Your task to perform on an android device: There have been some adjustments due to the marathon starting an hour earlier than scheduled, therefore I need to update the reminder for the Detroit Free Press Marathon in the Reminders app.
Image 0: 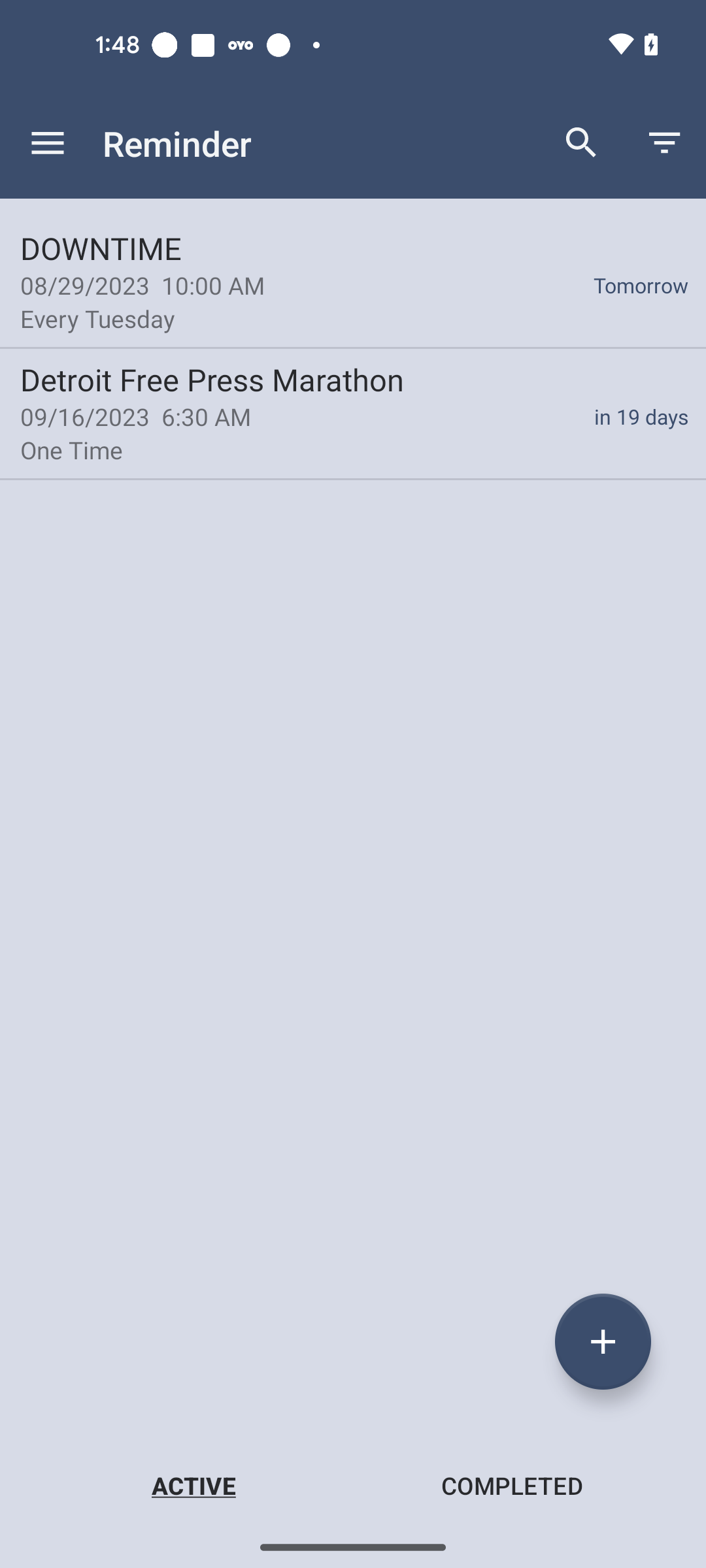
Open the Detroit Free Press Marathon Reminder
Step 0: click (206, 379)
Image 1: 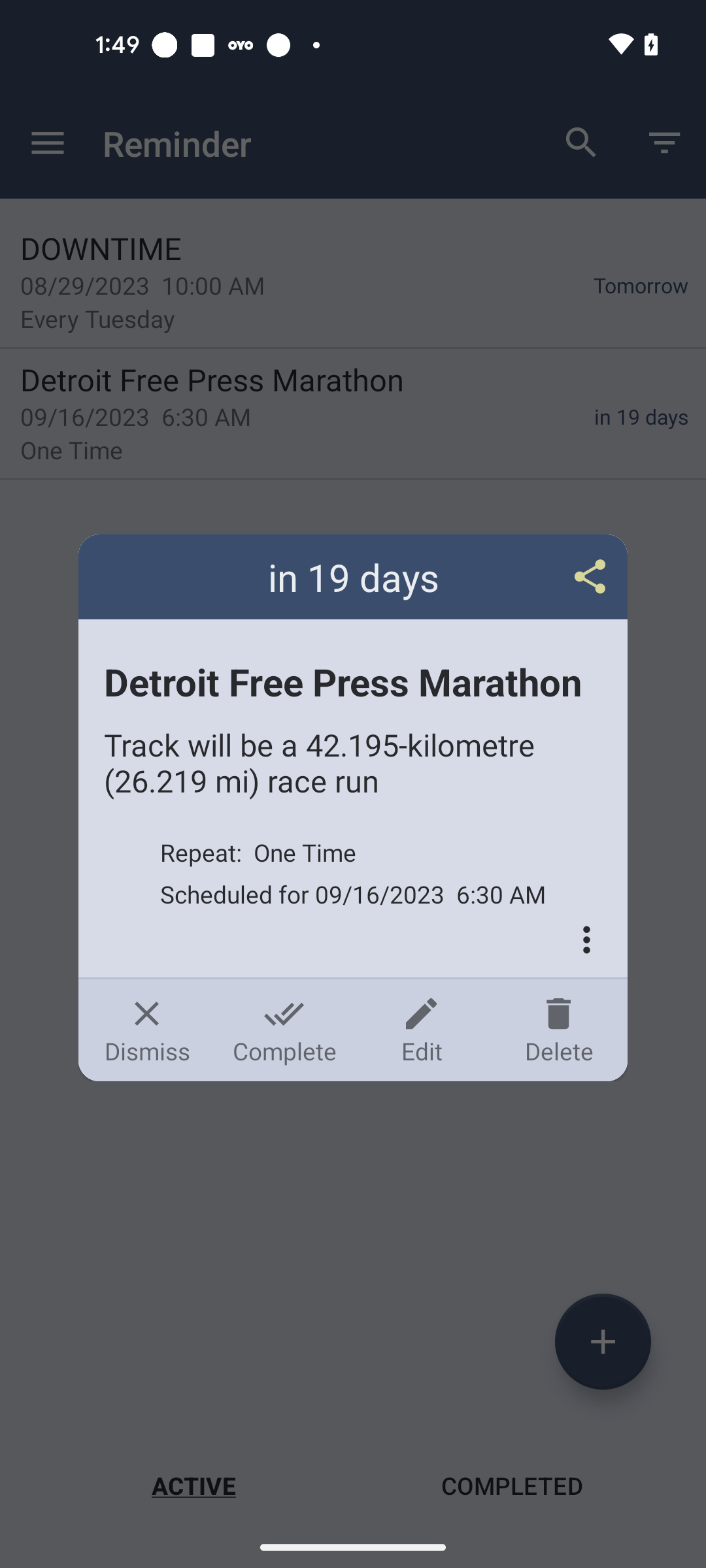
Click on the Edit icon
Step 1: click (421, 1030)
Image 2: 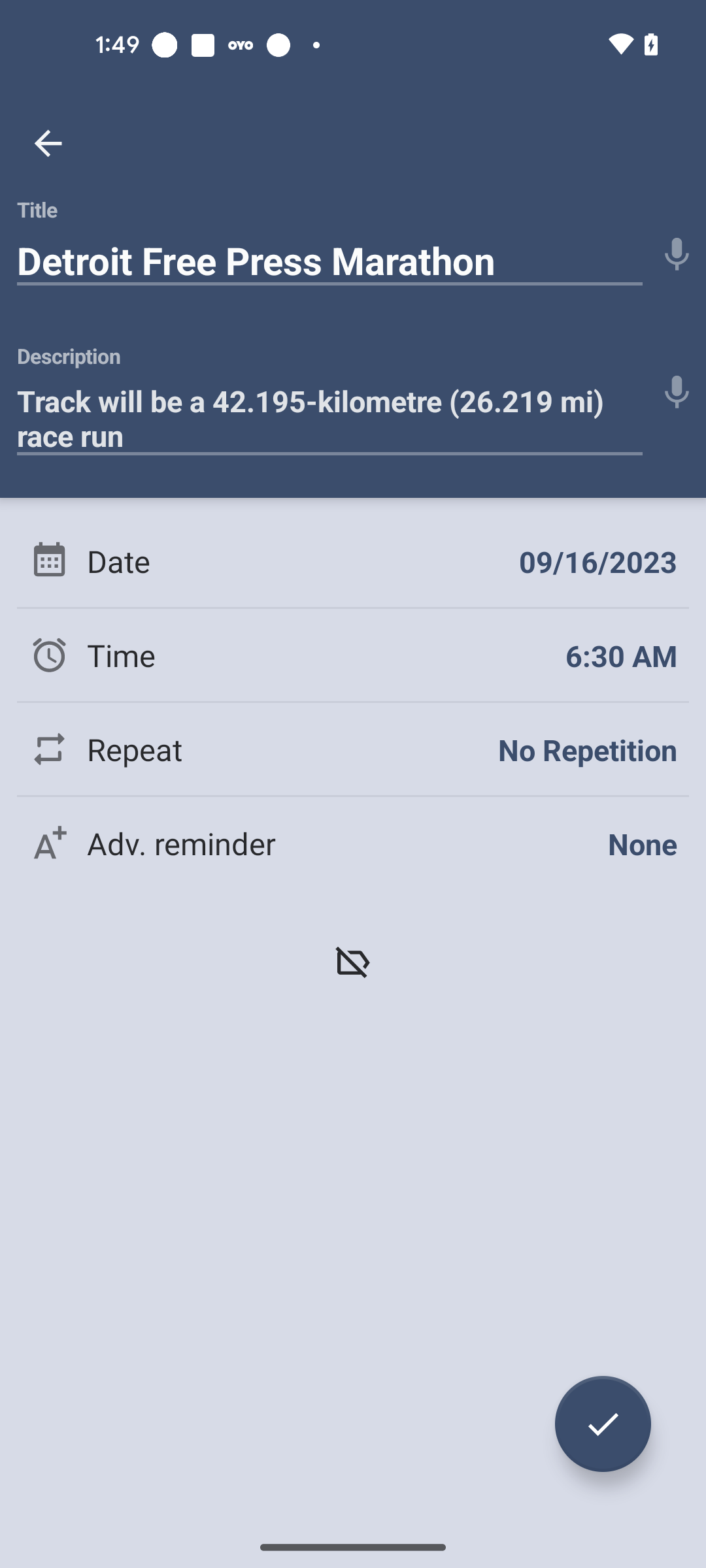
Click on the Time Option
Step 2: click (621, 655)
Image 3: 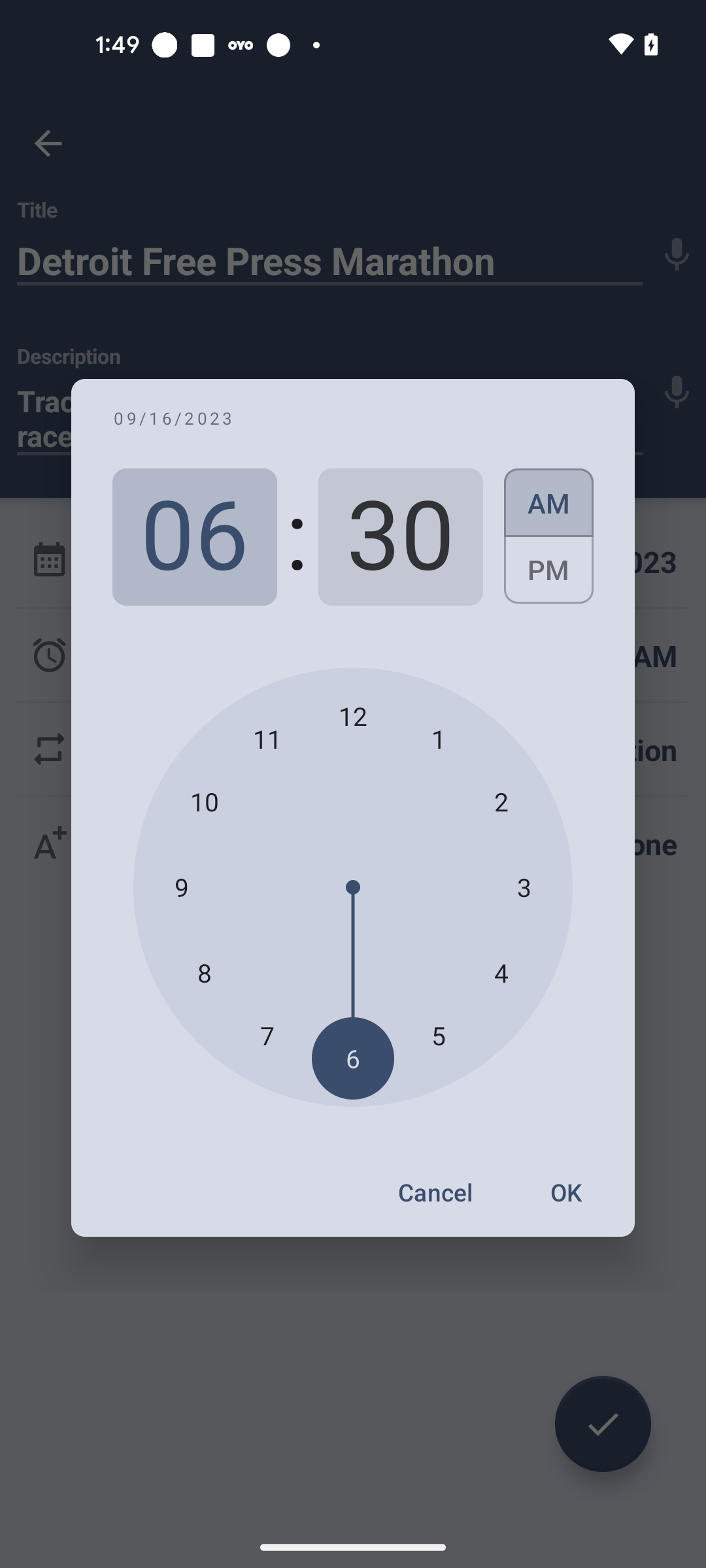
Set hours to 5
Step 3: click (438, 1035)
Image 5: 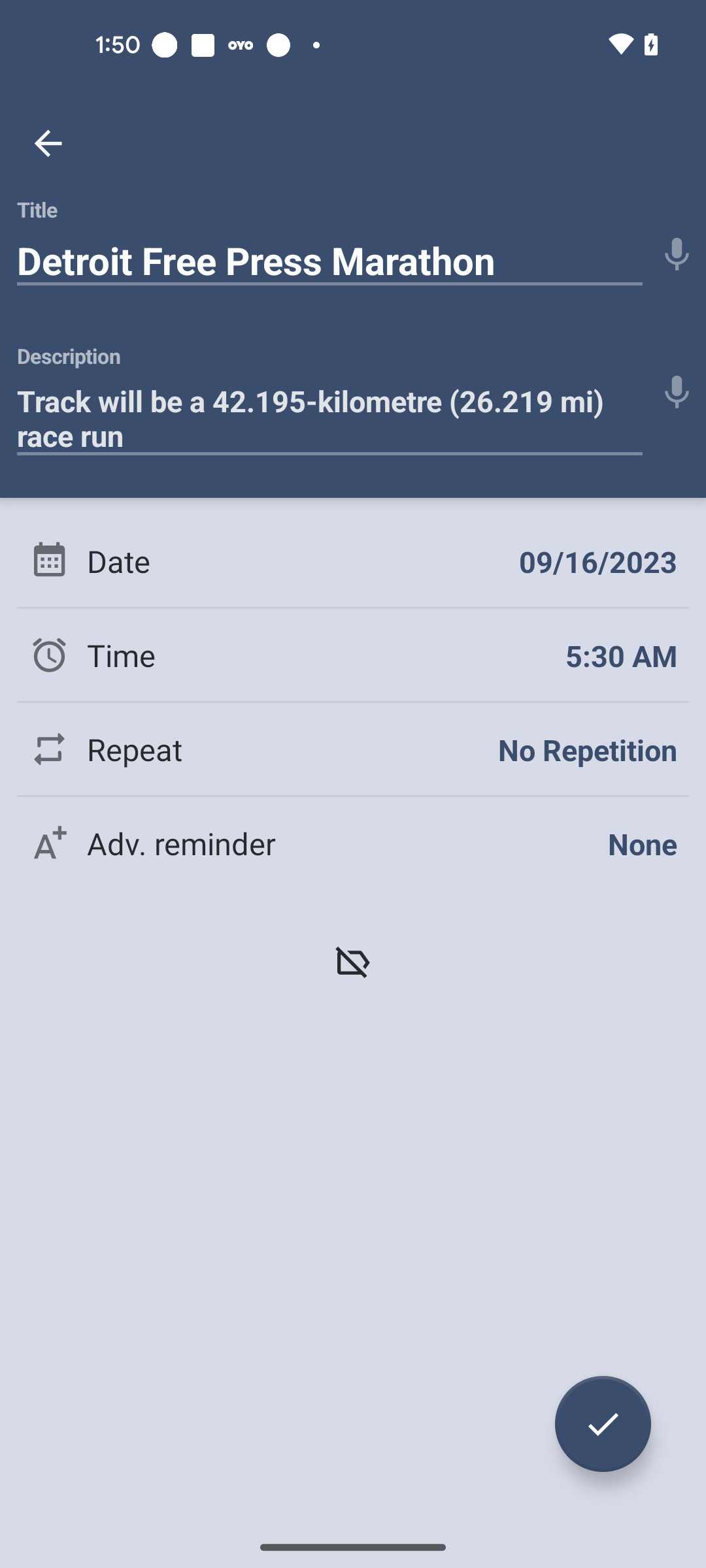
Click on the Tick button at the bottom right corner of the screen
Step 5: click (603, 1424)